Your task to perform on an android device: Track the hike location of  West highland way East Dunbartonshire , Scotland and show the location on the map
Image 0: 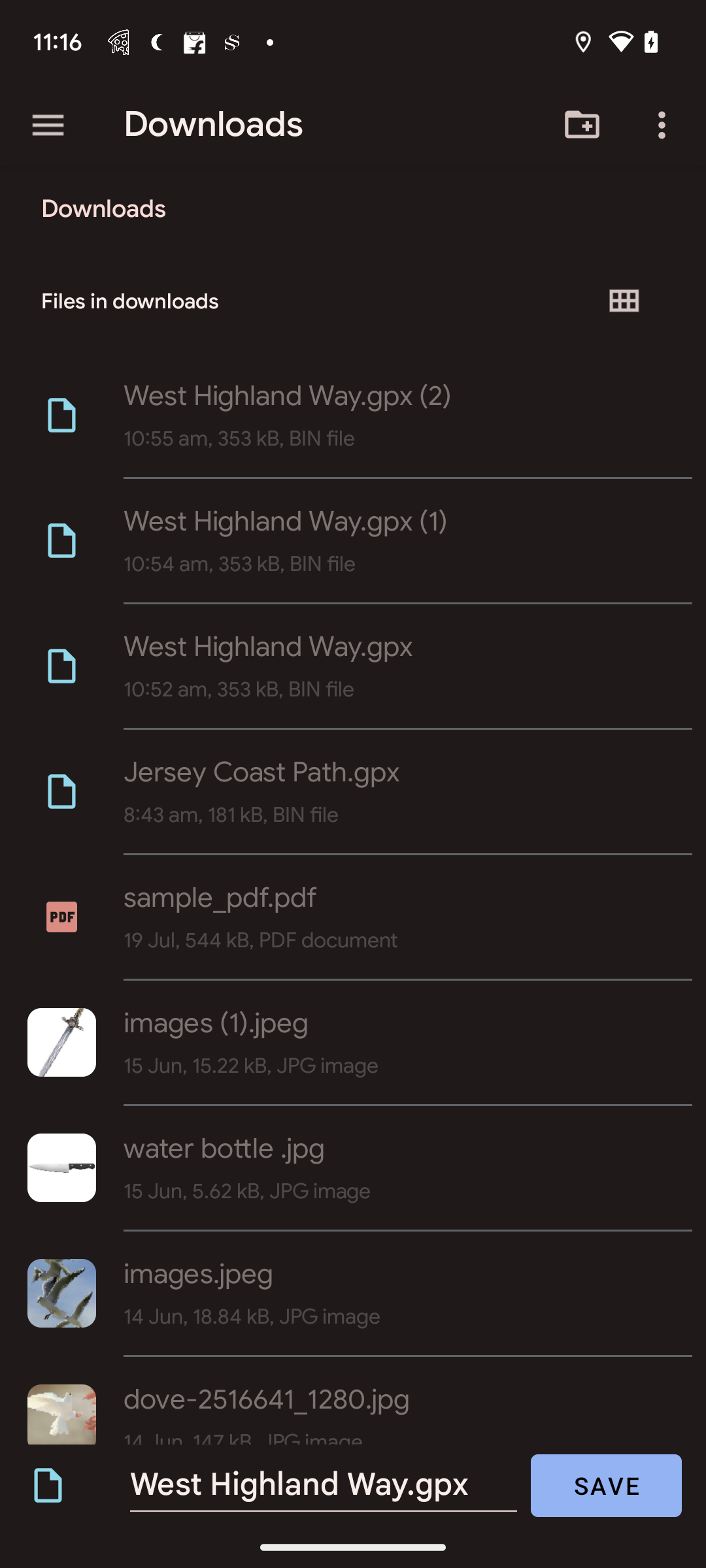
go back to the previous page
Step 0: press back button
Image 1: 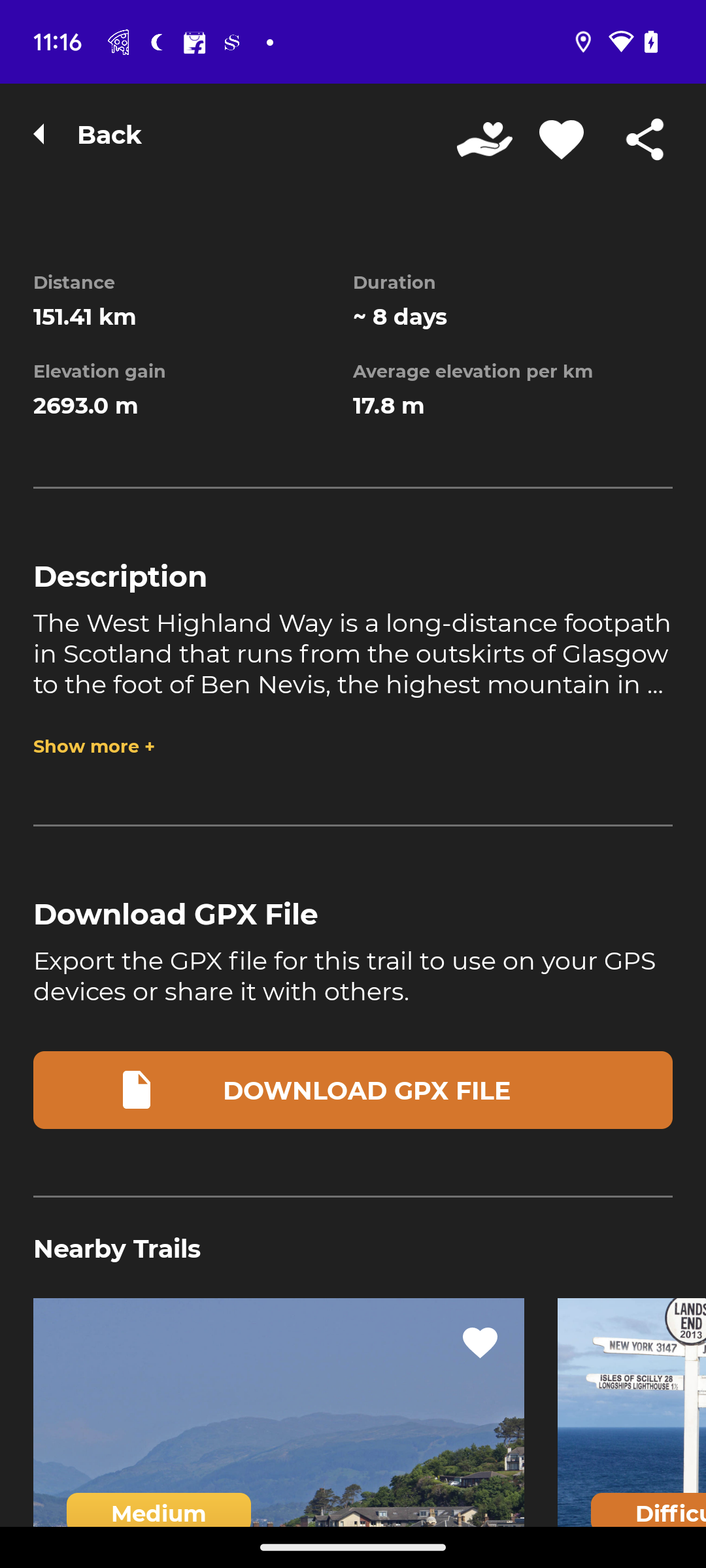
swipe up to view the map
Step 1: scroll up
Image 2: 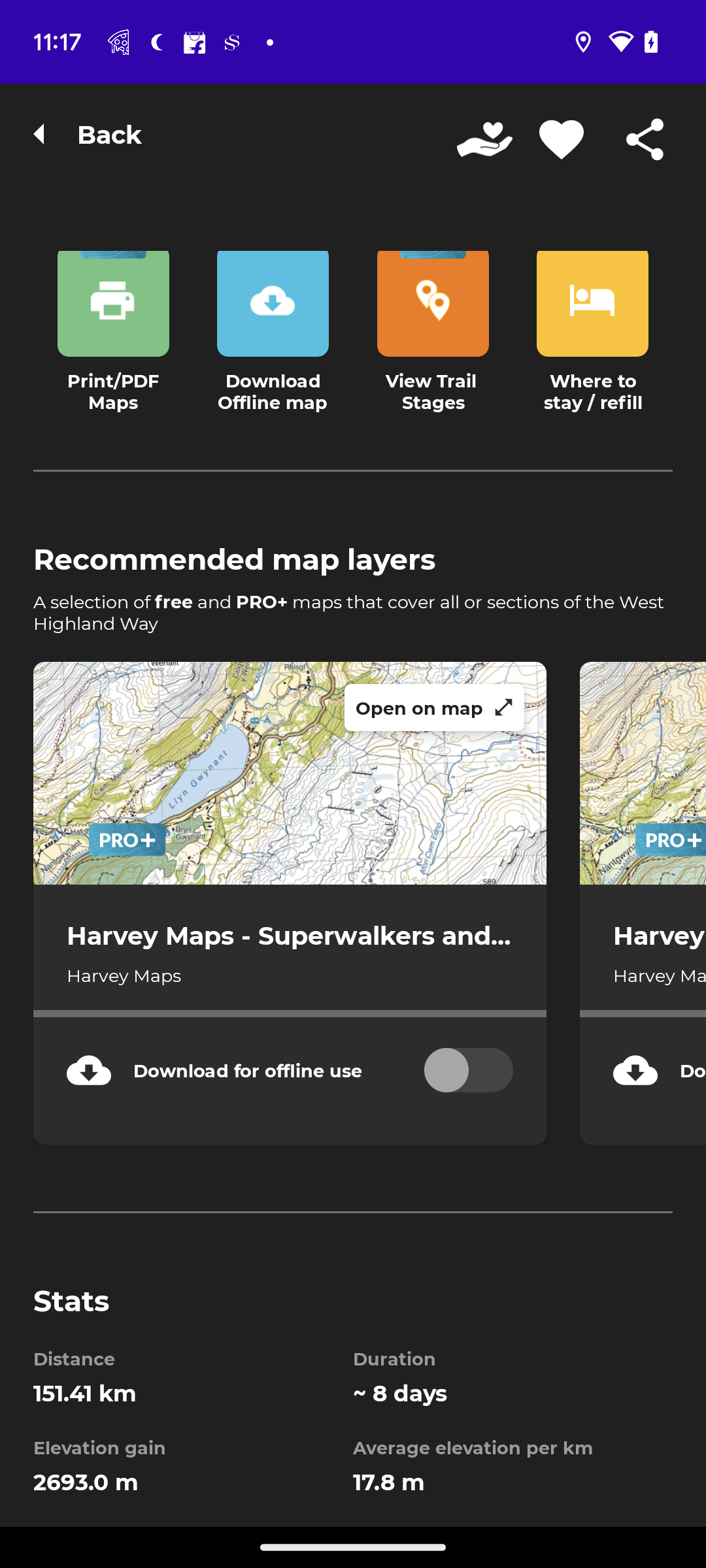
swipe up to view the map
Step 2: scroll up
Image 4: 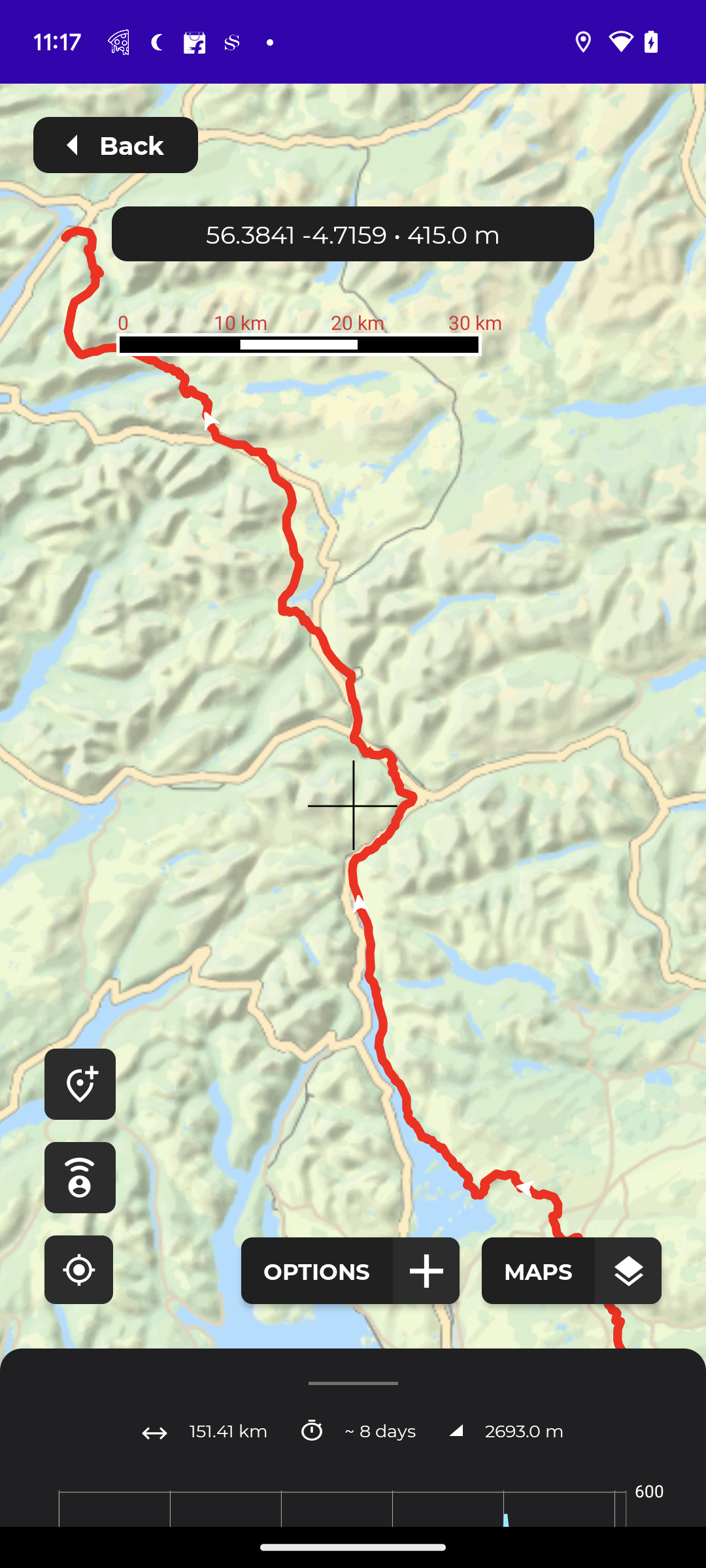
click on the downward button 
Step 4: click (358, 1430)
Image 5: 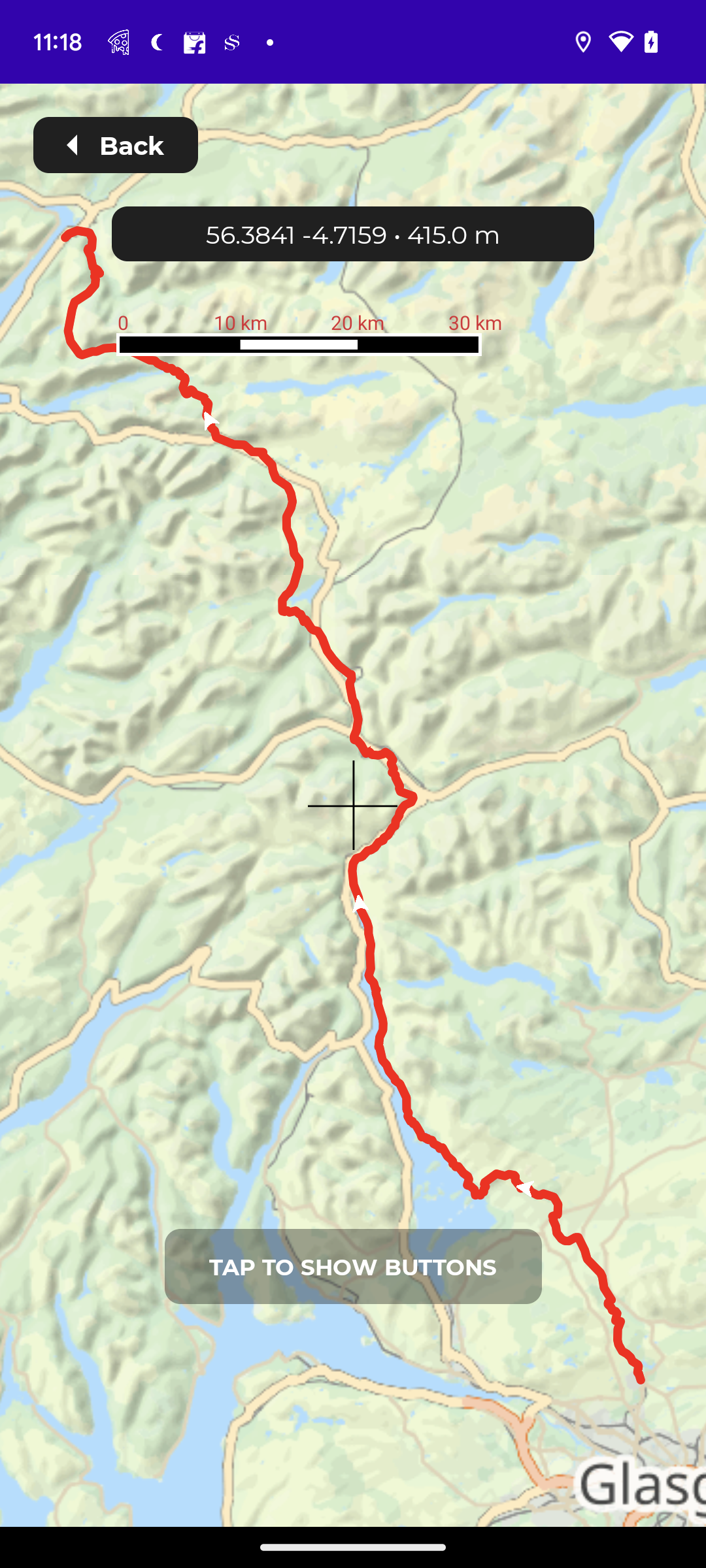
click on the downward button 
Step 5: wait